Your task to perform on an android device: n the Plantum app, Identify the plant from taken Picture
Image 0: 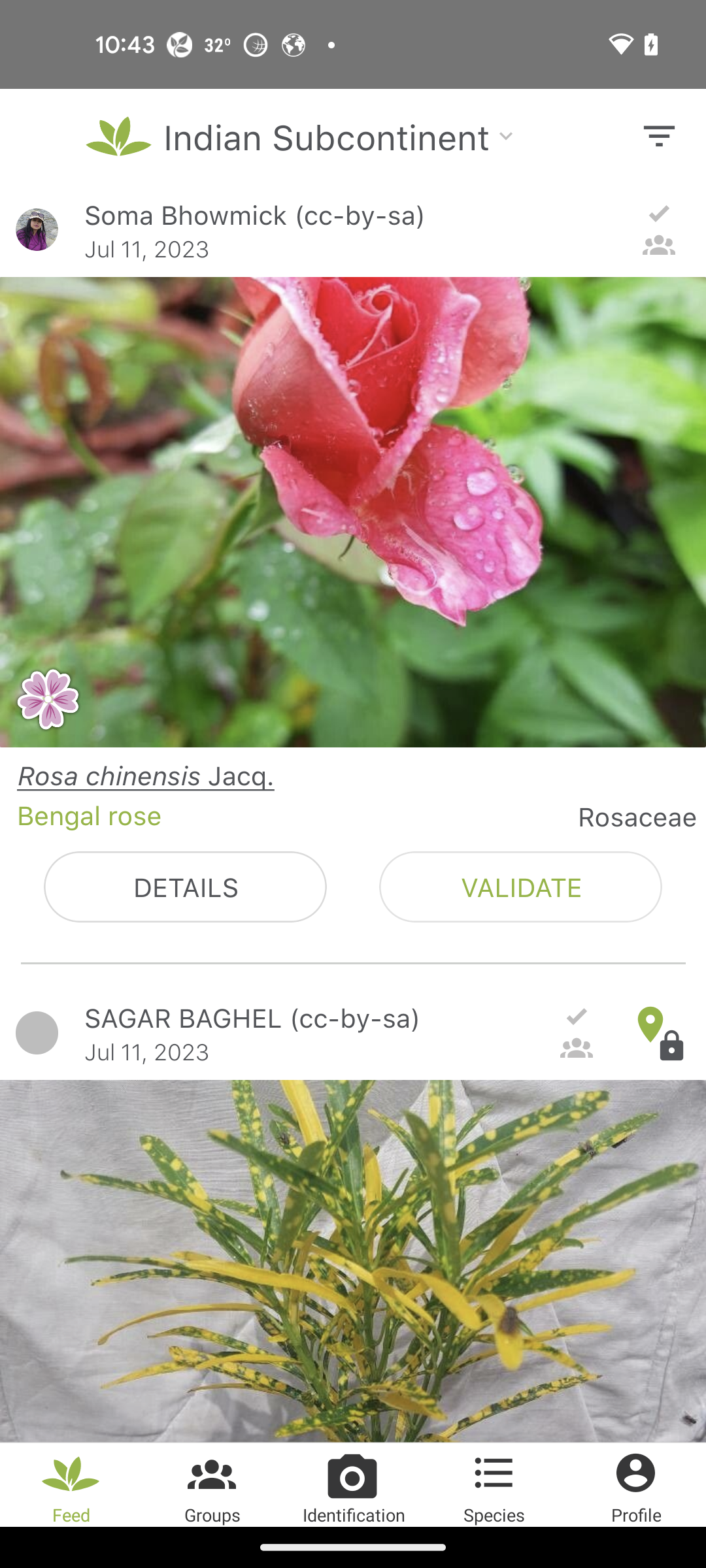
Open Plantum app
Step 0: open app "Plantum"
Image 1: 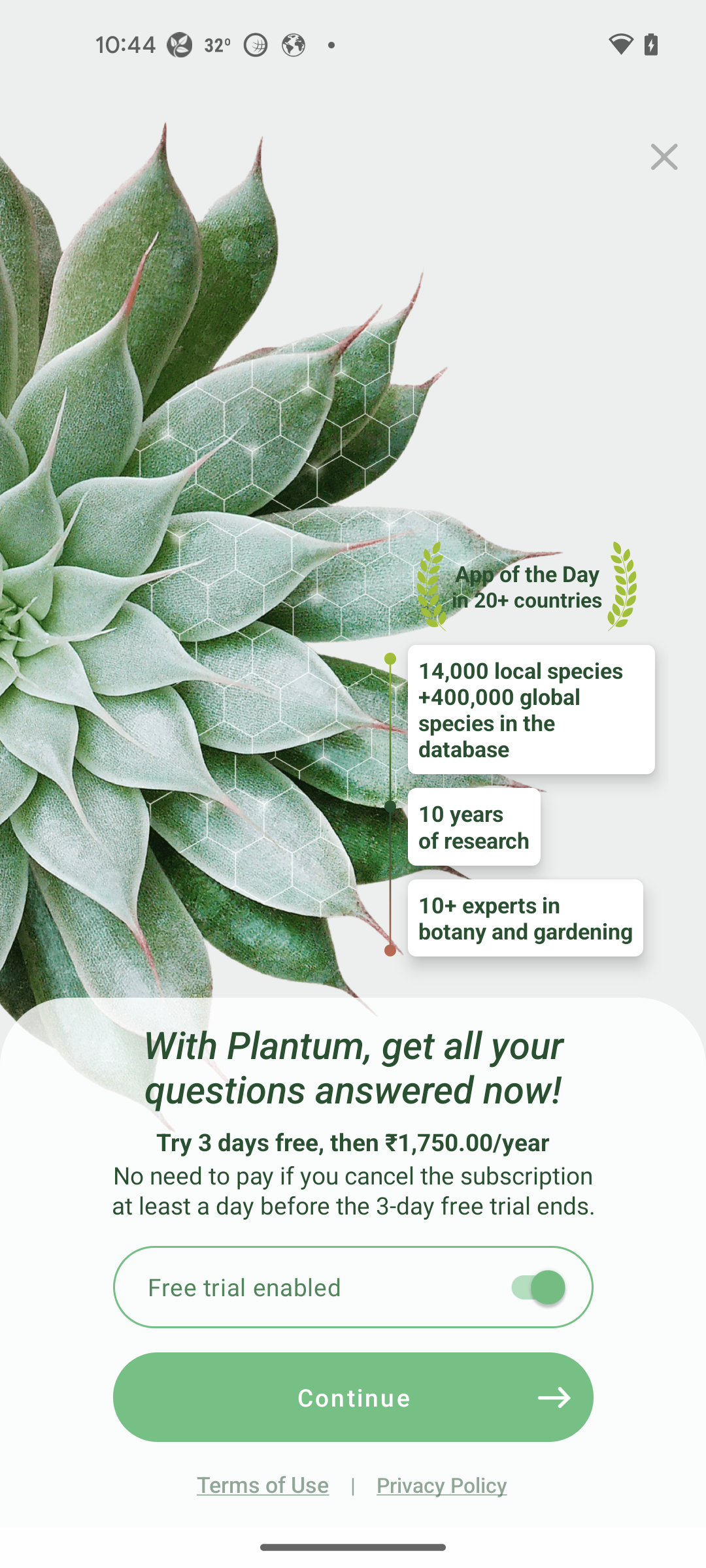
click on close tab
Step 1: click (664, 157)
Image 2: 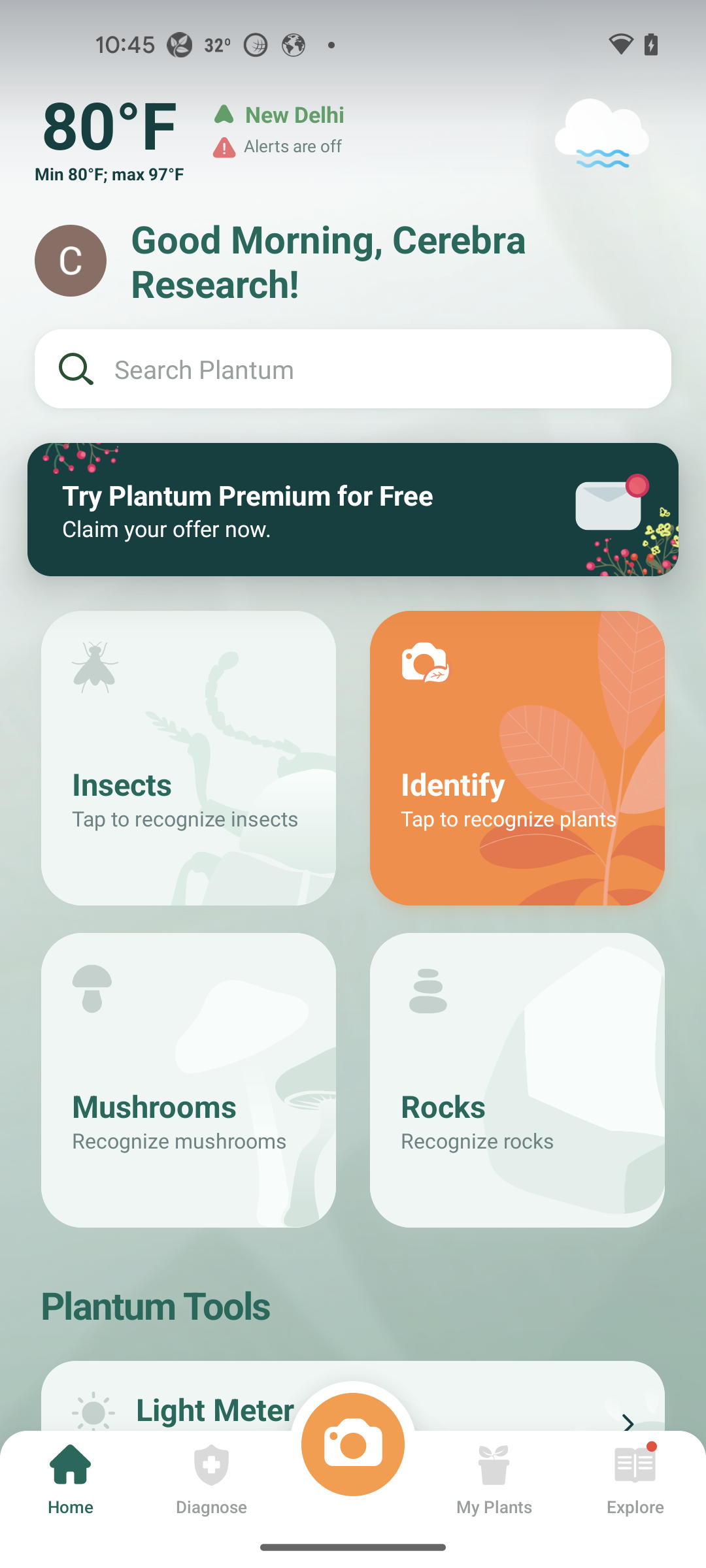
click on camera icon
Step 2: click (362, 1445)
Image 3: 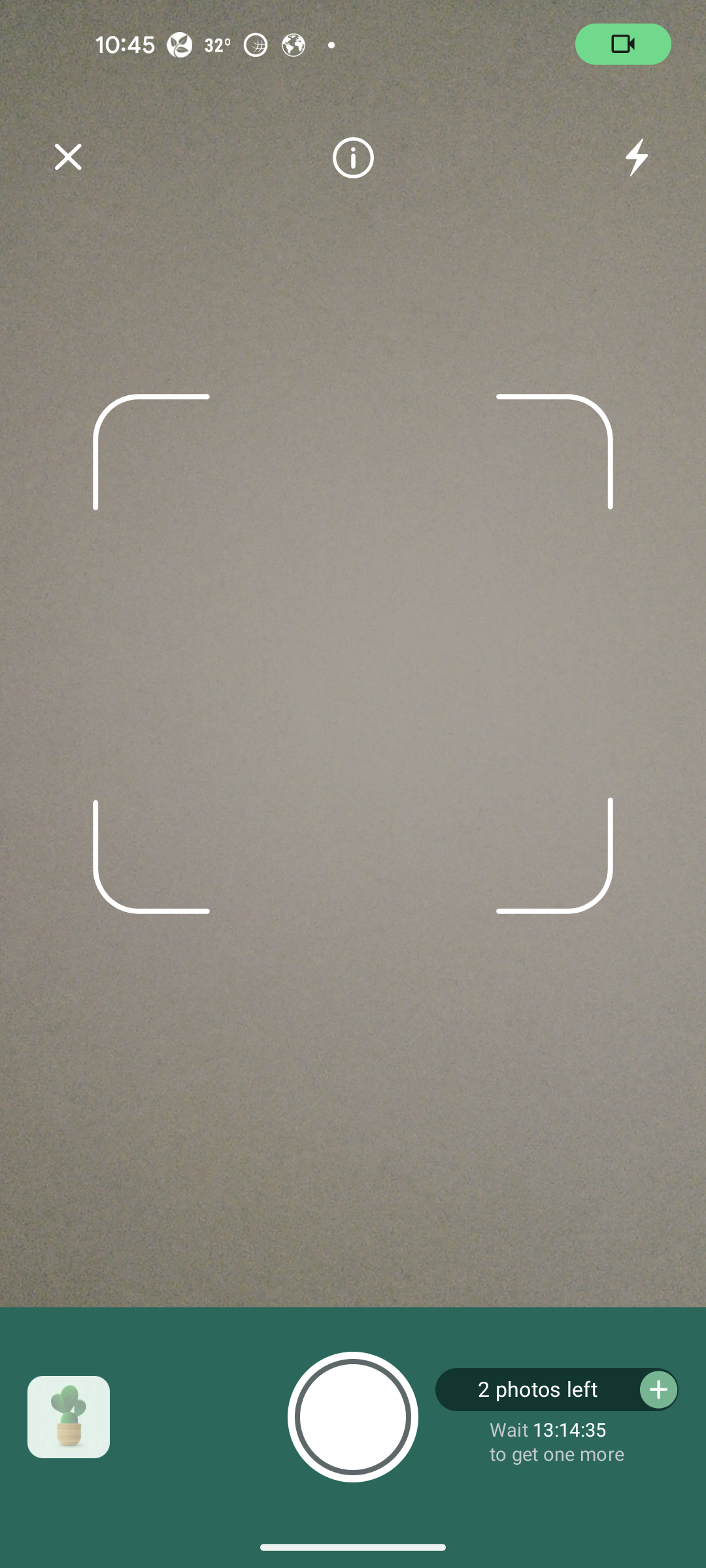
Click on the shutter button
Step 3: click (353, 1417)
Image 4: 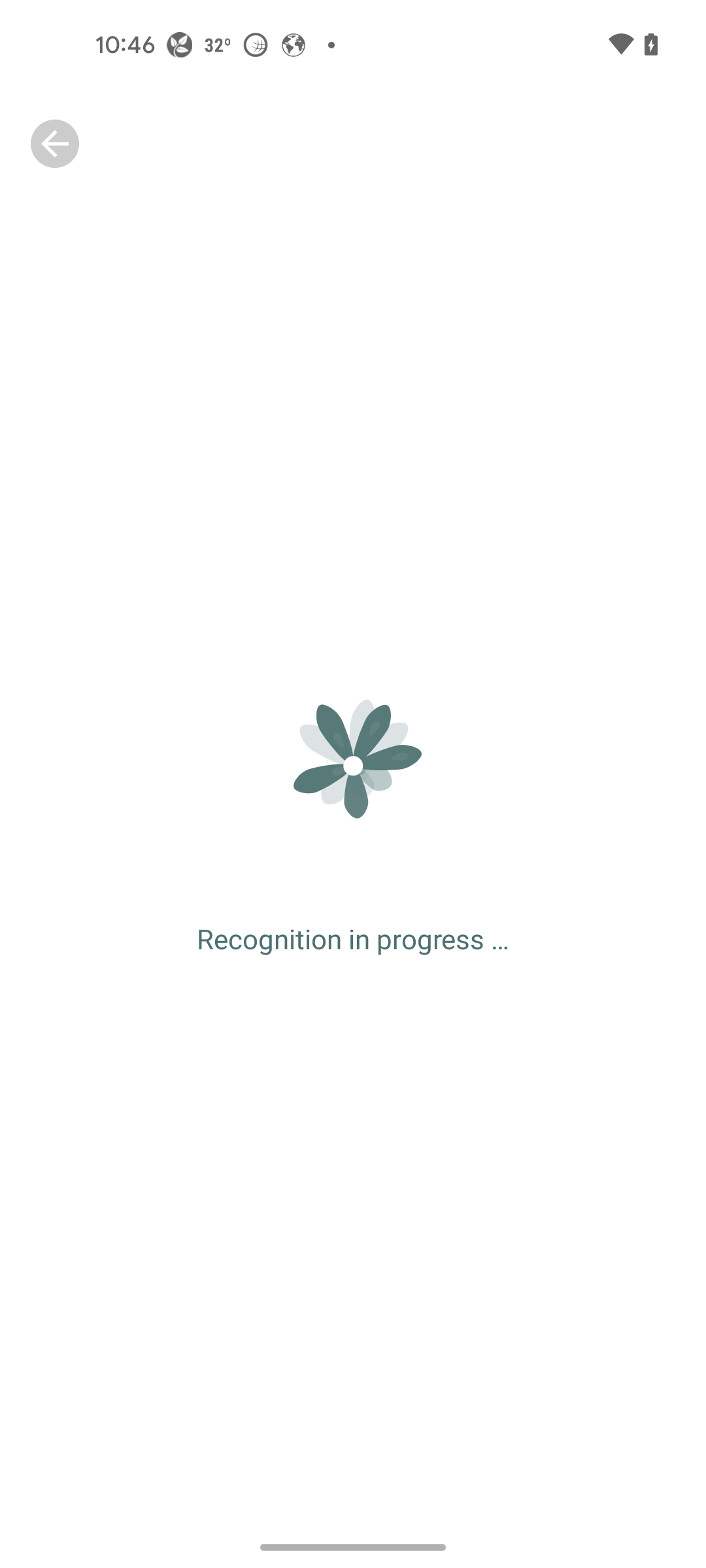
Click on the shutter button
Step 4: wait